Your task to perform on an android device: I want daily weather updates, so I want to enable the weather alert notification for Denver, United States, in the Weather& Radar setting app's settings.
Image 0: 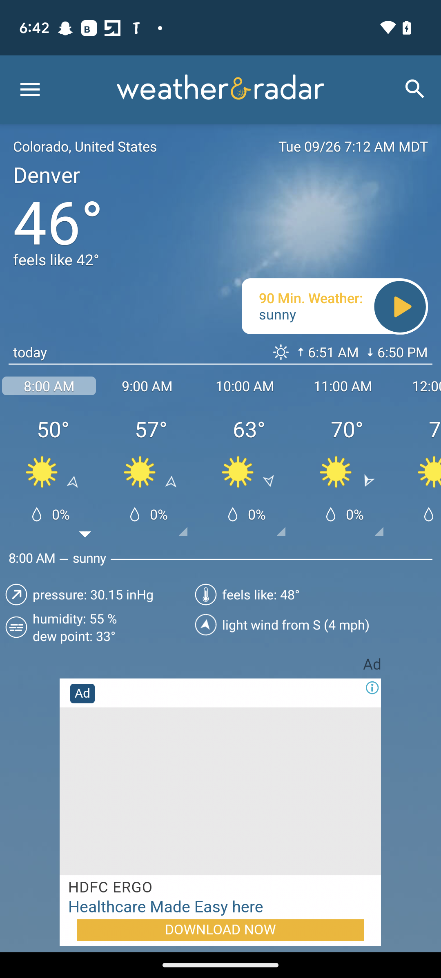
Click on the menu icon on the top left of the screen.
Step 0: click (29, 89)
Image 1: 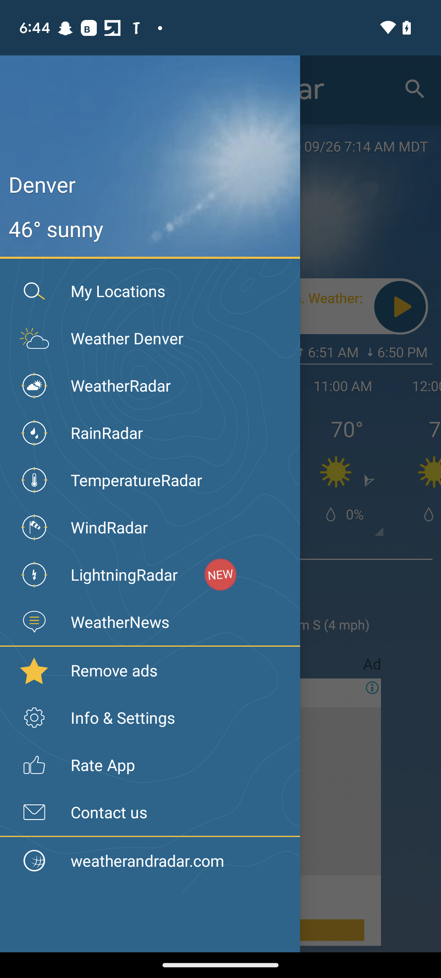
Click on the info & settings option.
Step 1: click (127, 718)
Image 2: 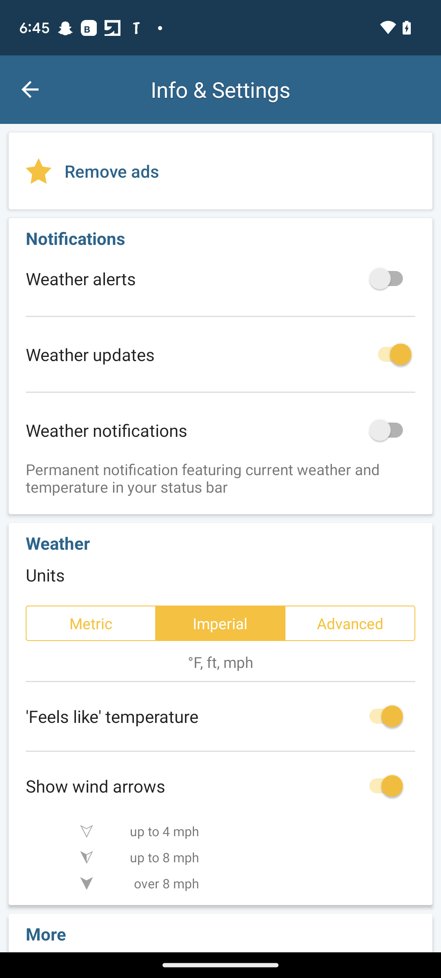
Click on the turn on button for the weather alerts.
Step 2: click (399, 278)